Your task to perform on an android device: View the bus schedule for the 1:55 a.m. to 3:15 a.m. departure from Brussels midi to Antwerp rooseveltplaats.
Image 0: 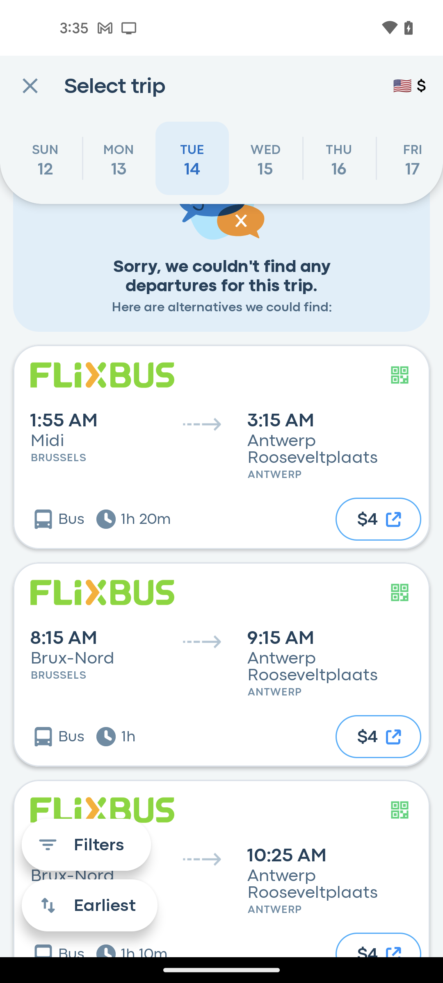
Tap on the first search result
Step 0: click (221, 447)
Image 1: 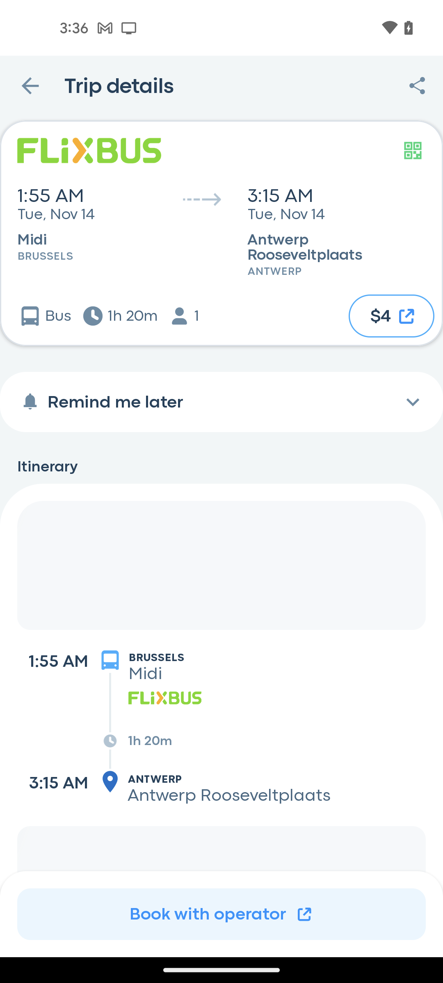
Swipe up to view more details
Step 1: scroll down
Image 2: 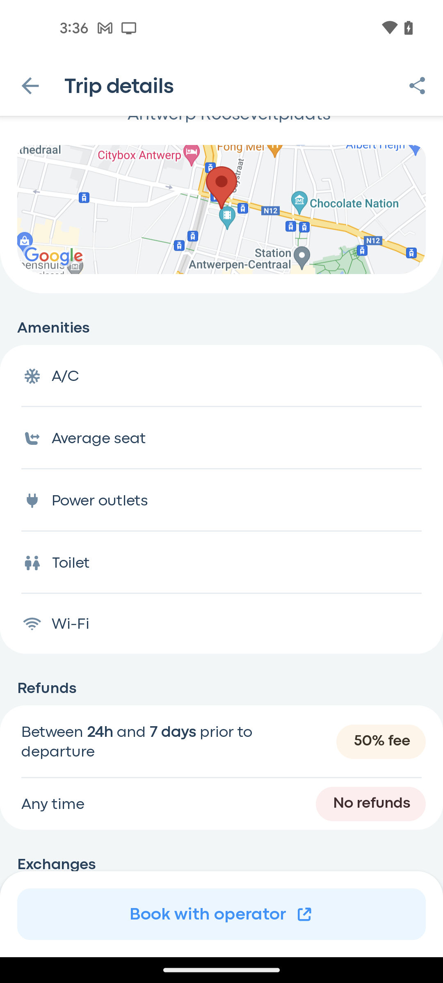
Swipe up to view more details
Step 2: scroll down
Image 3: 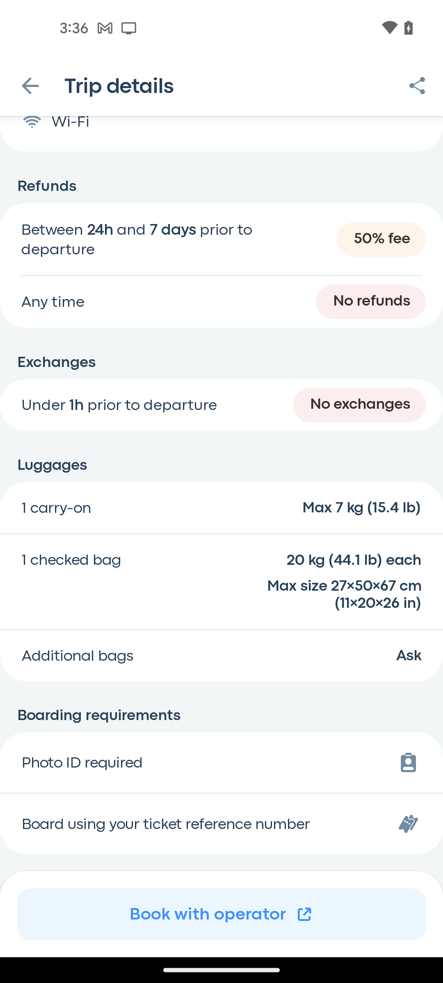
Swipe up to view more details
Step 3: scroll down